Your task to perform on an android device: Open the Outlook App, Select the Todoist Mail, Go to the Delete Icon to Delete the Todoist mail. 
Image 0: 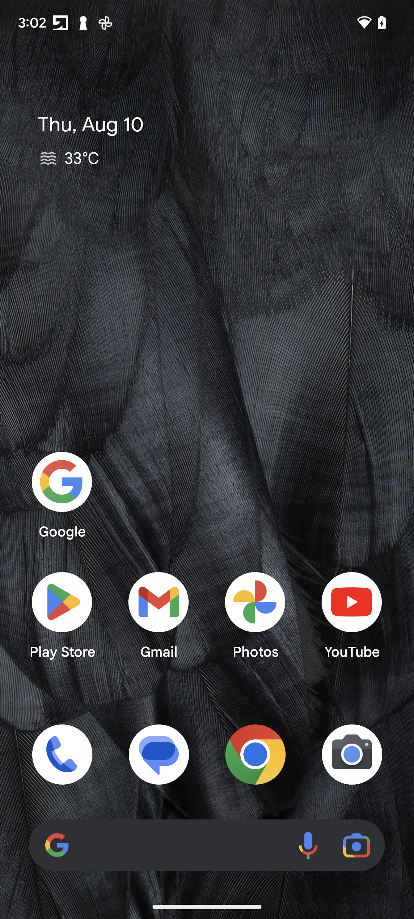
Open the Outlook App
Step 0: open app "Outlook"
Image 1: 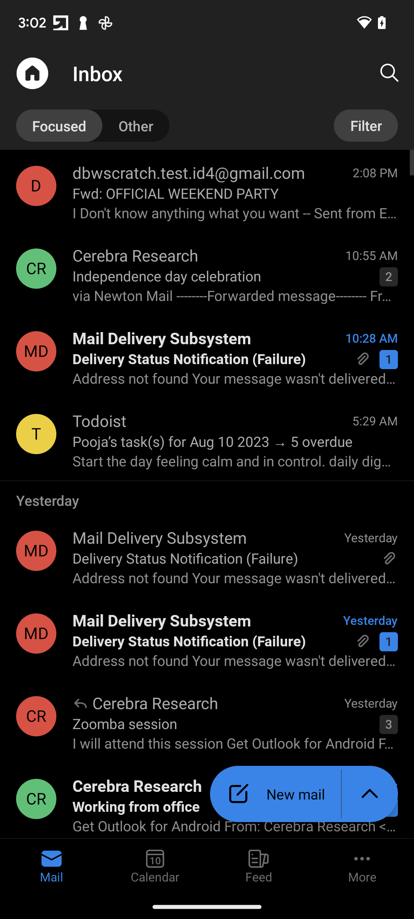
click on the Todoist mail 
Step 1: click (235, 441)
Image 2: 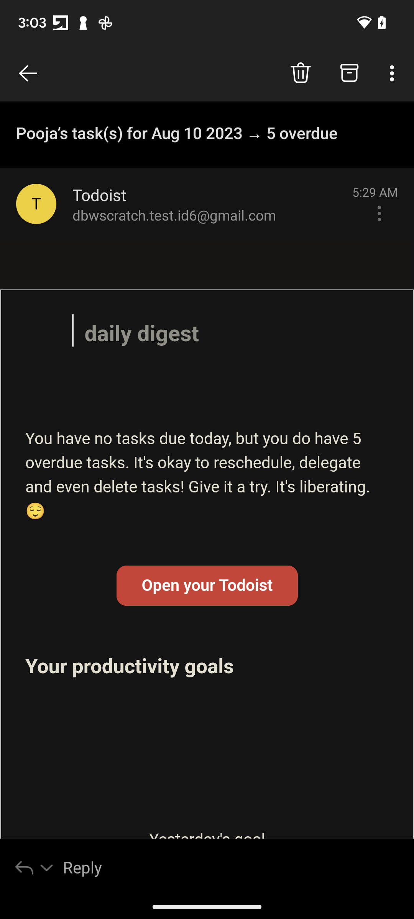
Click on the Delete Icon in the top right corner 
Step 2: click (301, 73)